Your task to perform on an android device: I want to play the video of Muesli with yogourt from the BodyRock TV channel
Image 0: 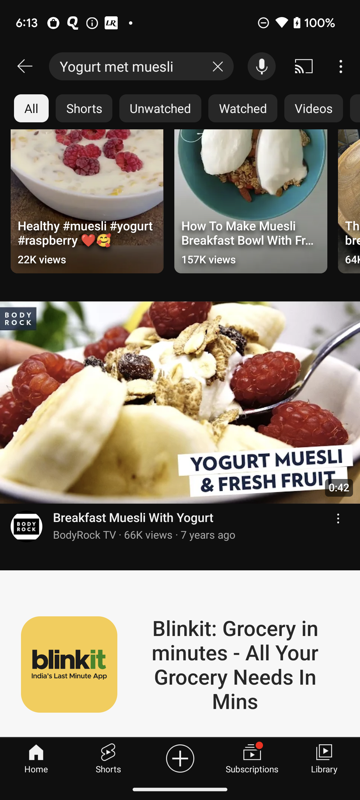
Click on the Muesli with yogurt video of the BodyRock Tv channel
Step 0: click (180, 432)
Image 1: 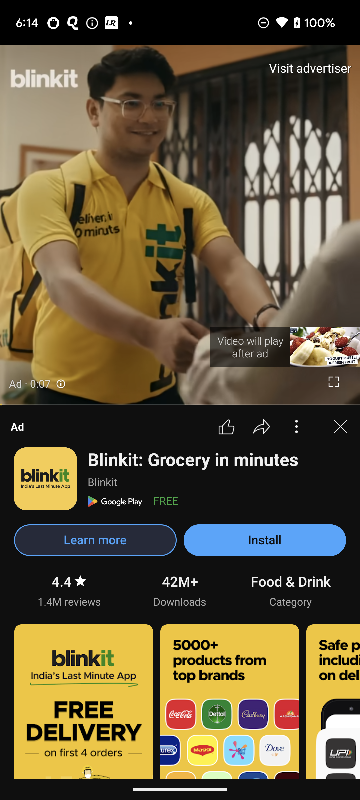
Click on the Muesli with yogurt video of the BodyRock Tv channel
Step 1: wait